Your task to perform on an android device: I want to get constant weather updates. So turn on the weather alert notification for Bristish, JM, in the AccuWeather app's settings.
Image 0: 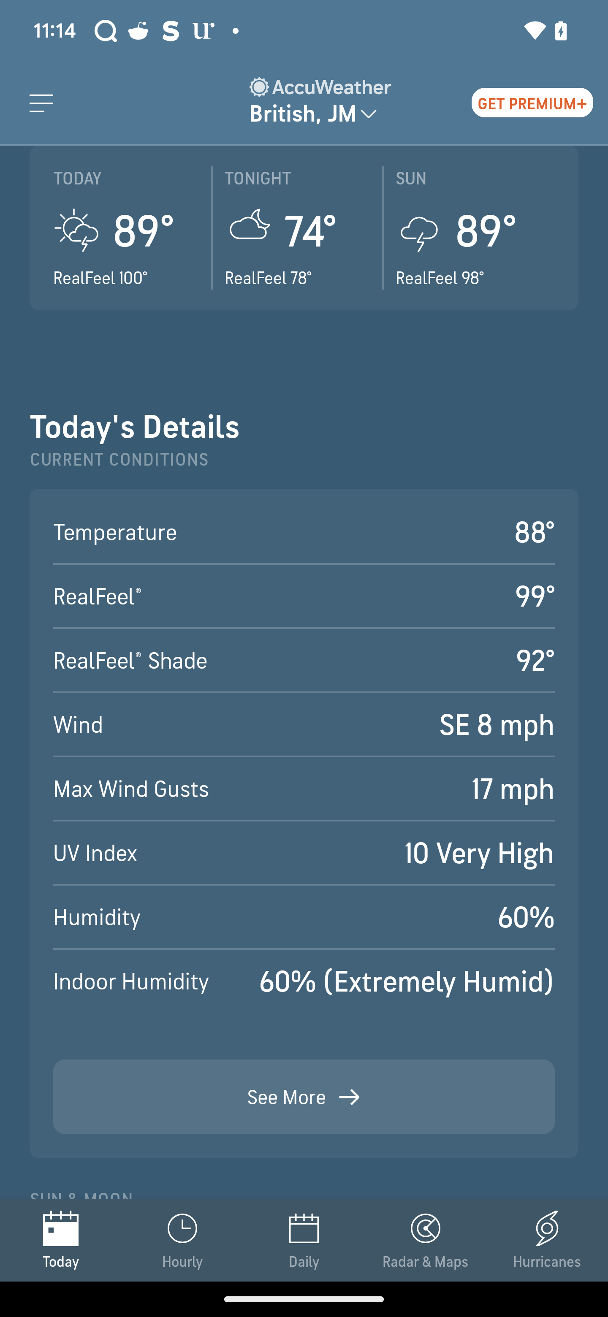
Click on the more option at the left top of the screen
Step 0: click (41, 102)
Image 1: 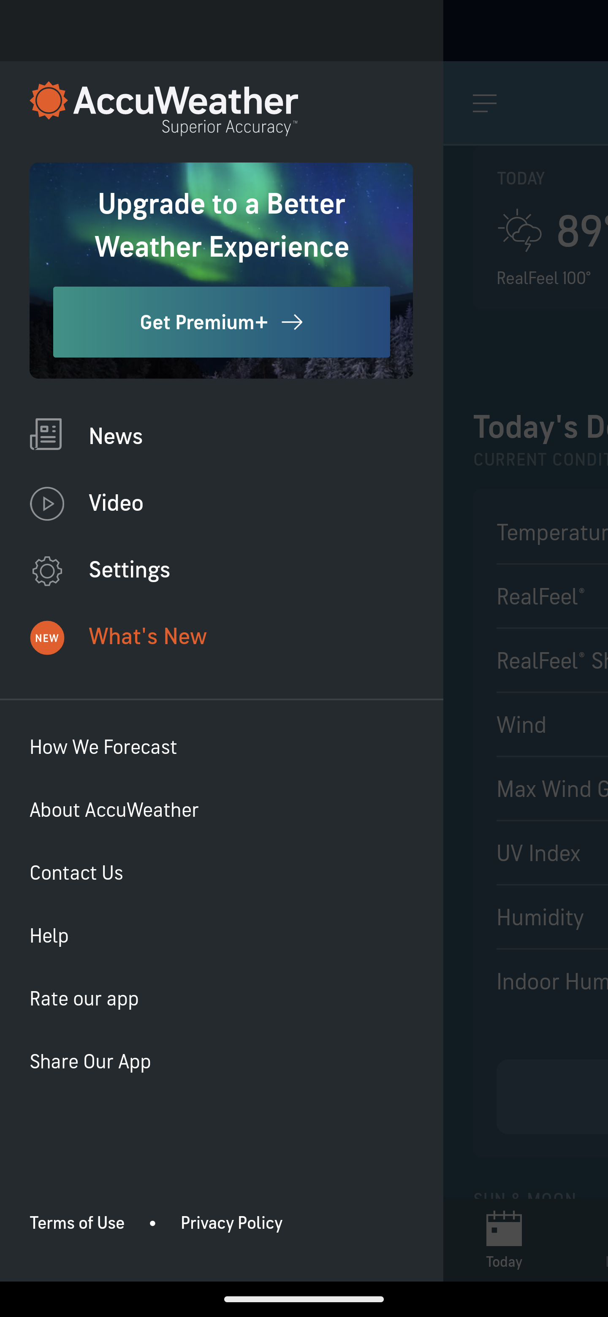
Click on the setting option
Step 1: click (129, 569)
Image 3: 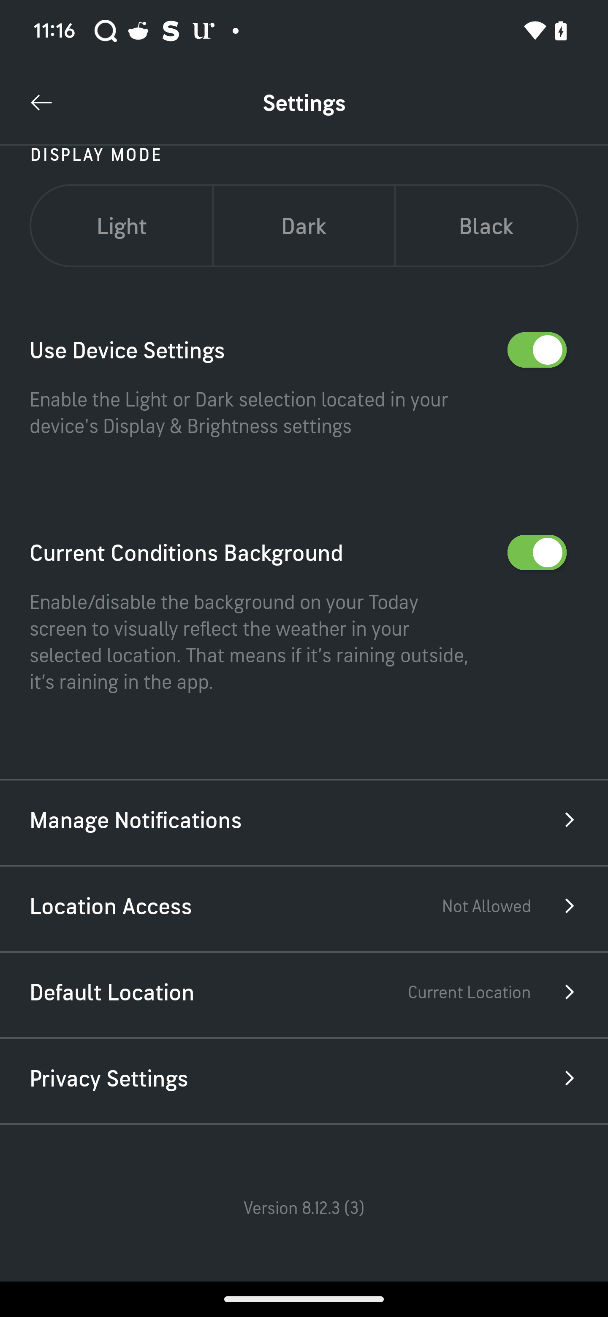
Click on the Manage Notifications option
Step 3: click (420, 820)
Image 4: 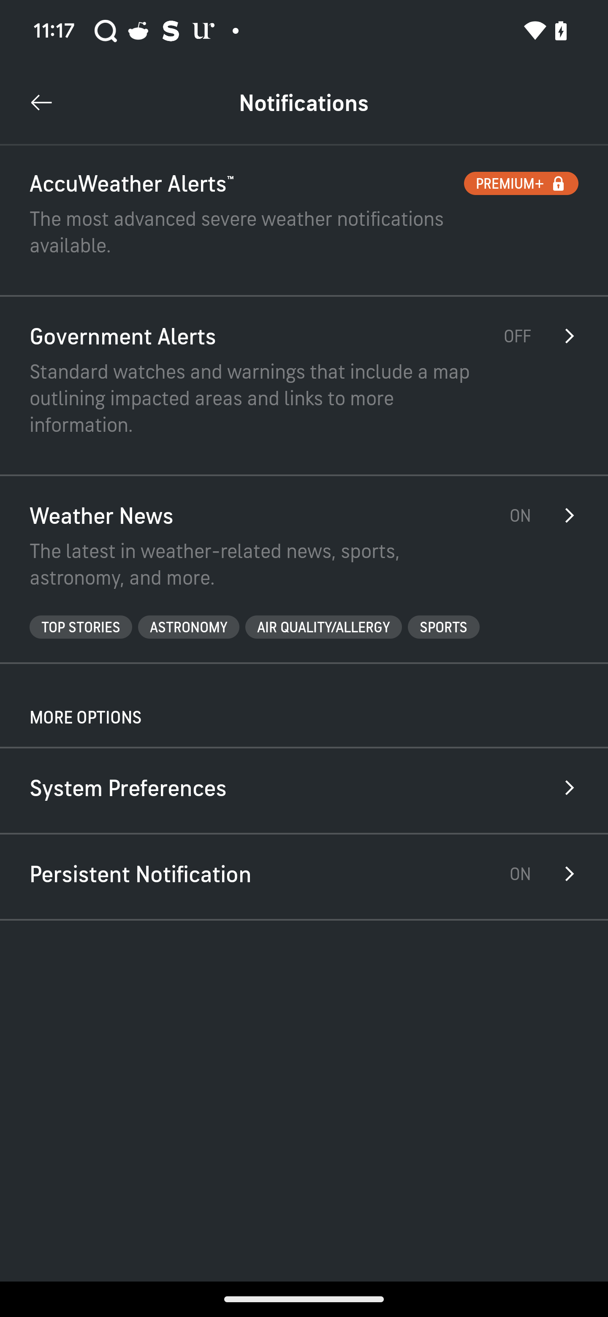
Click on the government alerts
Step 4: click (123, 336)